Your task to perform on an android device: Increase the difficulty level of workout by describing it as a much harder workout plan 
Image 0: 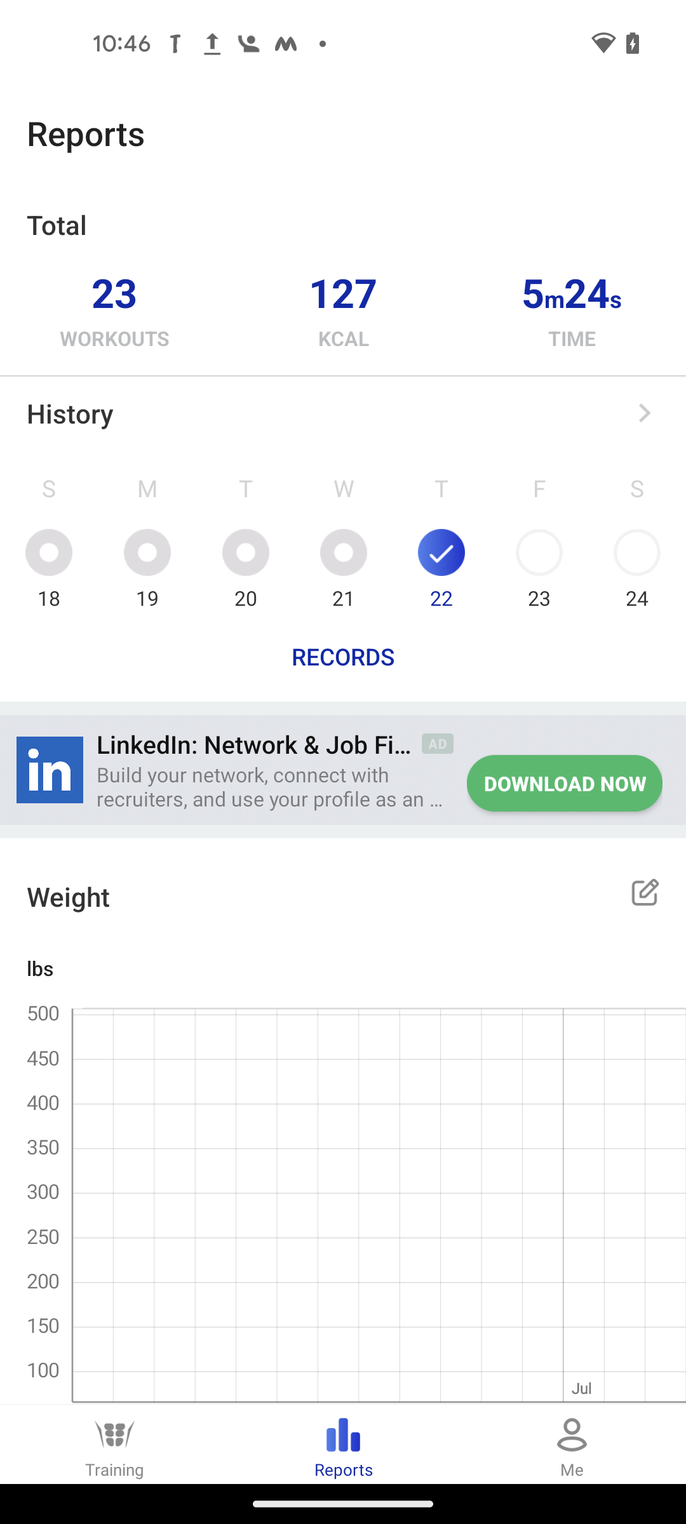
Go back to previous page 
Step 0: press back button
Image 1: 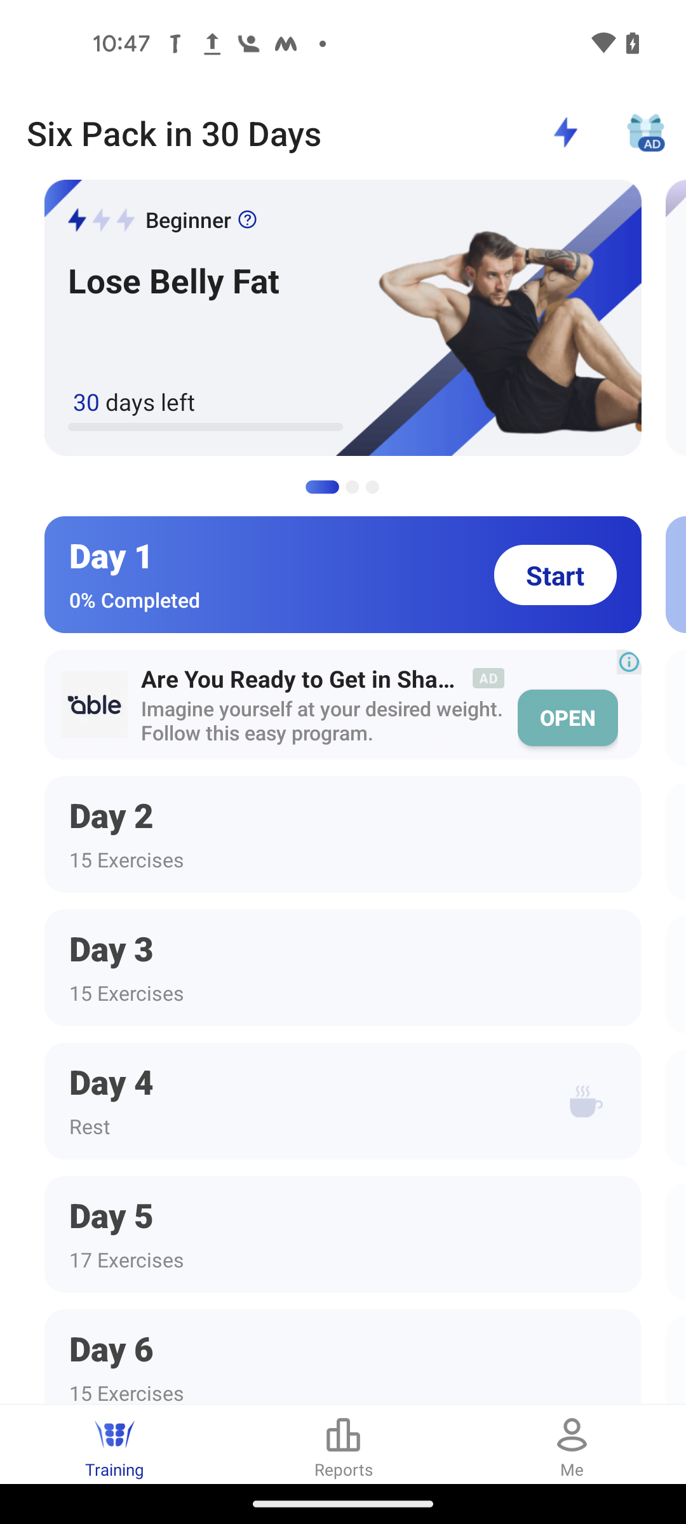
Click on the Beginner section 
Step 1: click (343, 317)
Image 2: 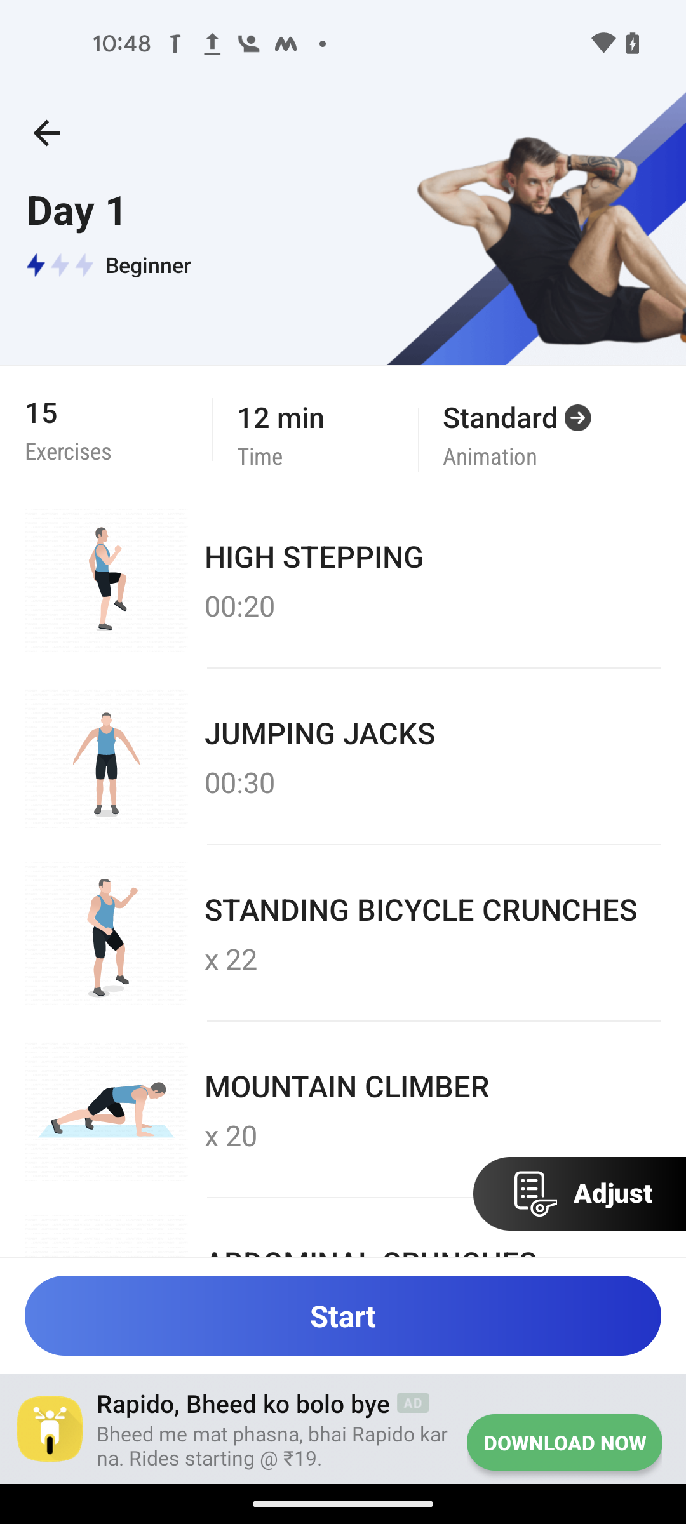
Click on the Adjust icon 
Step 2: click (579, 1193)
Image 3: 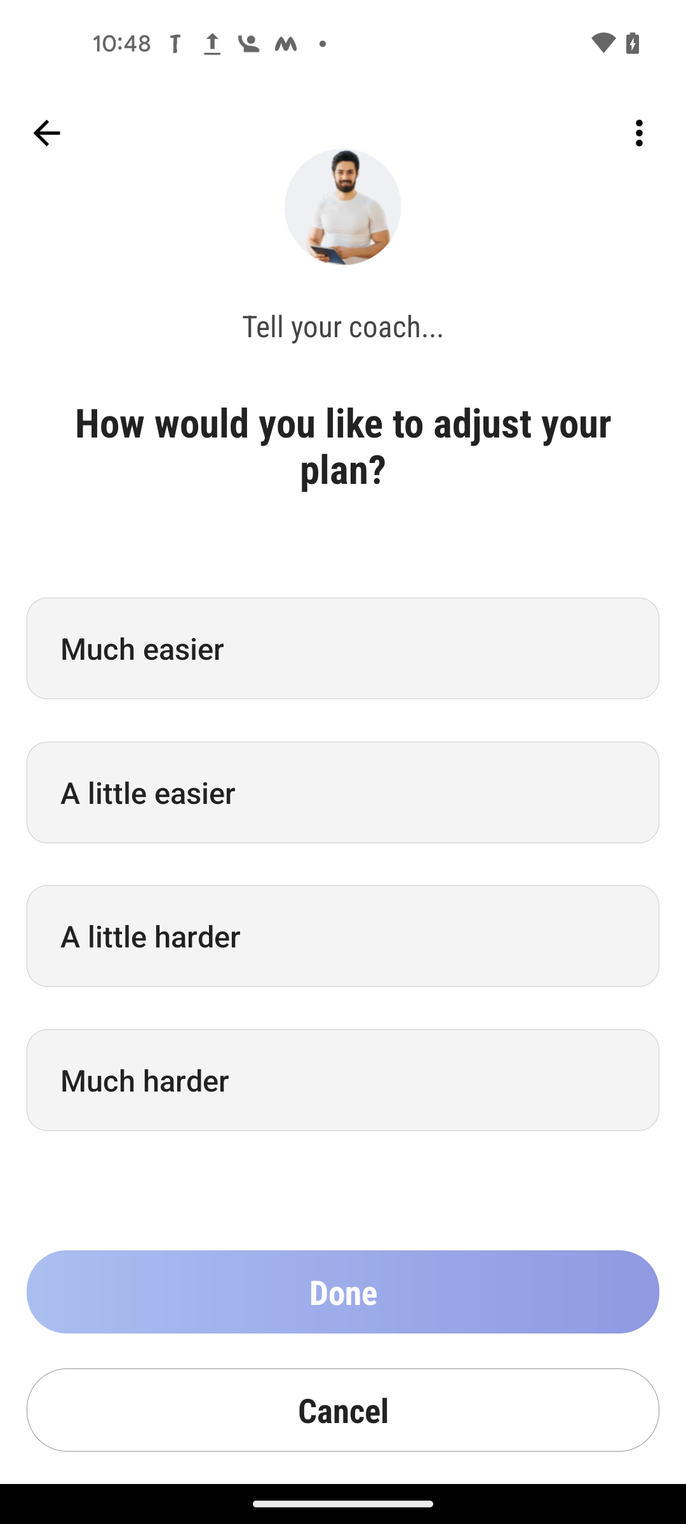
Select the Much harder 
Step 3: click (343, 1079)
Image 4: 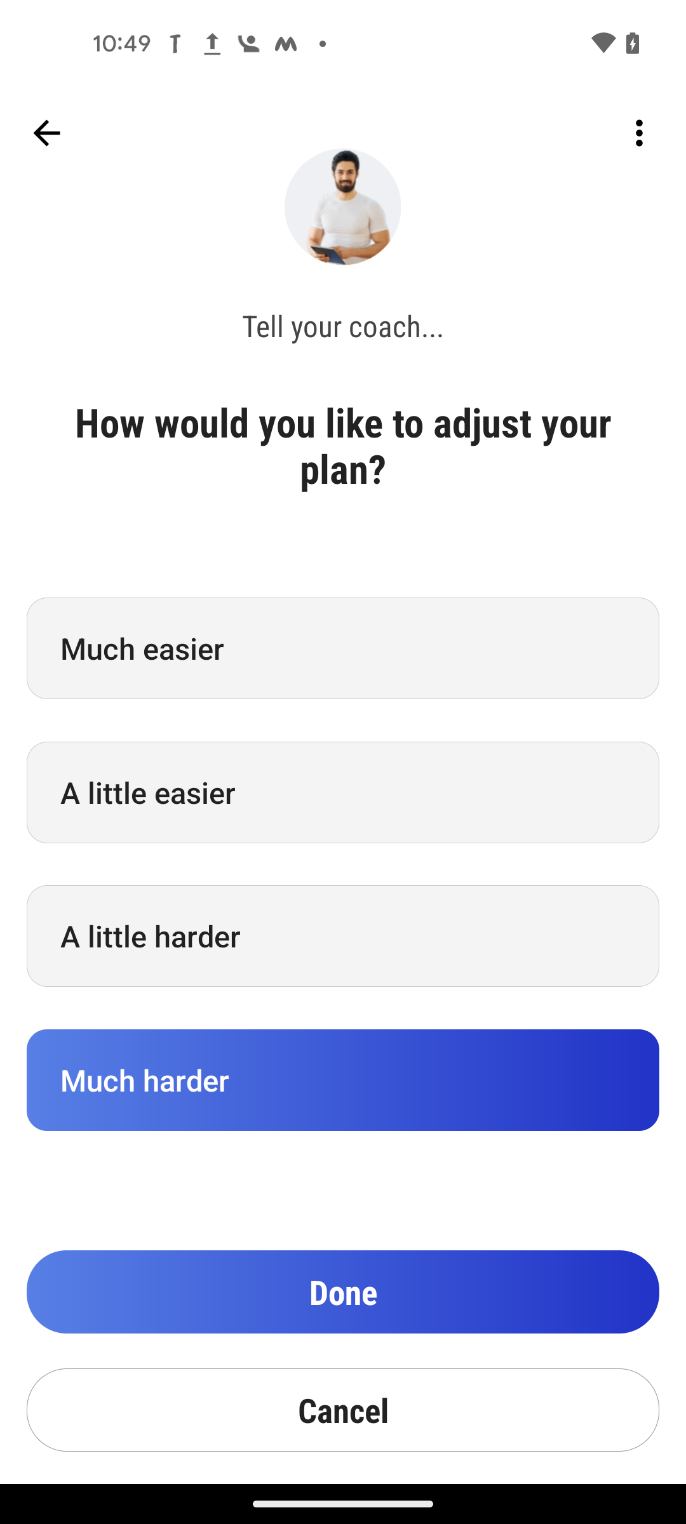
Click on the Done button 
Step 4: click (343, 1292)
Image 5: 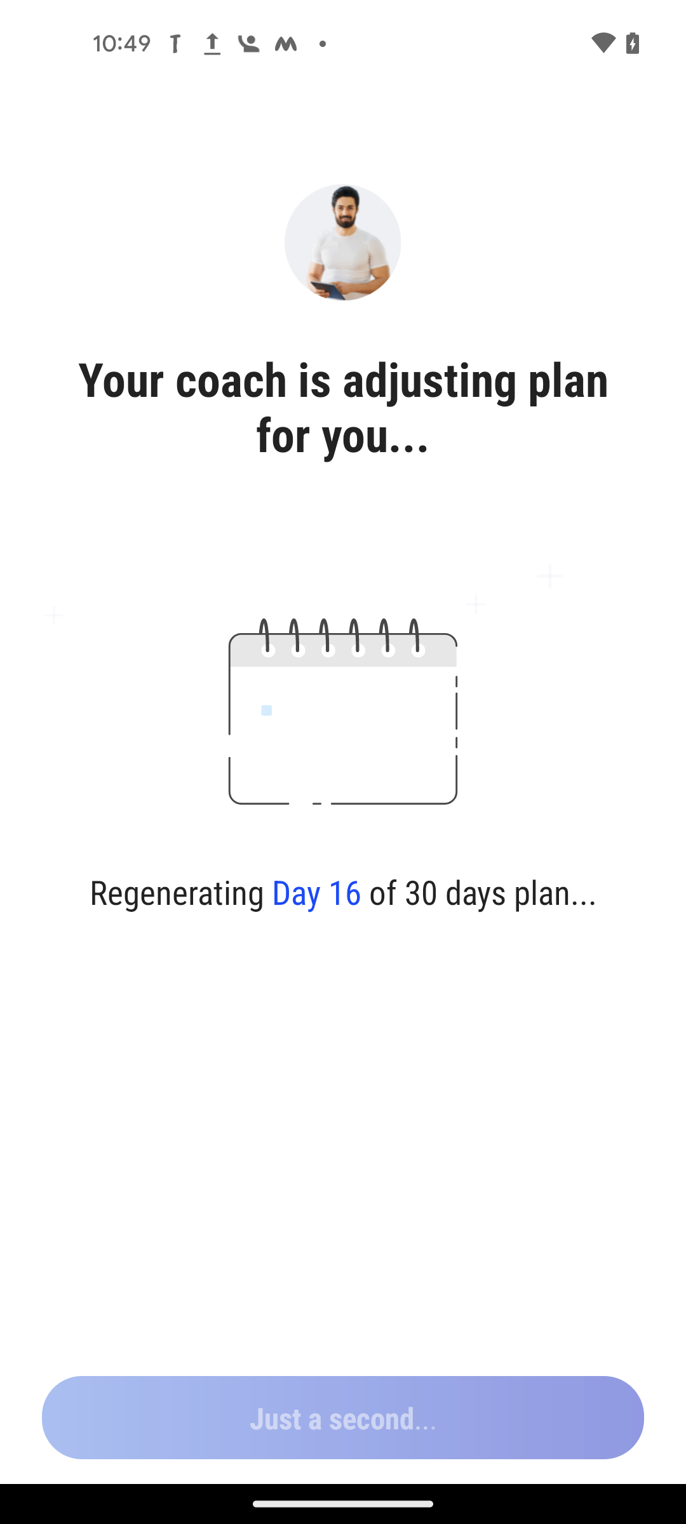
Click on the Done button 
Step 5: wait
Image 6: 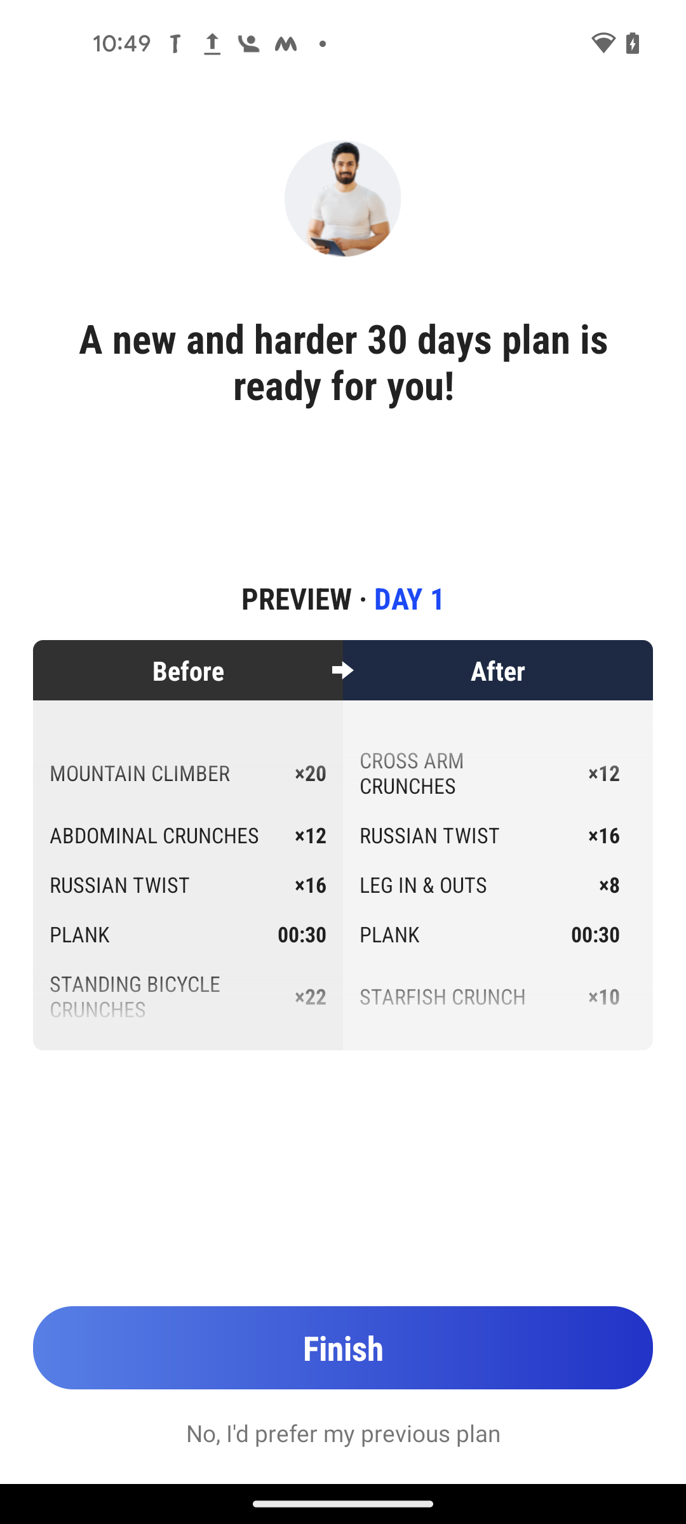
Click on the Finish button 
Step 6: click (342, 1347)